Your task to perform on an android device: Go to Oxford Dictionary app & see all the definitions given for the word
Image 0: 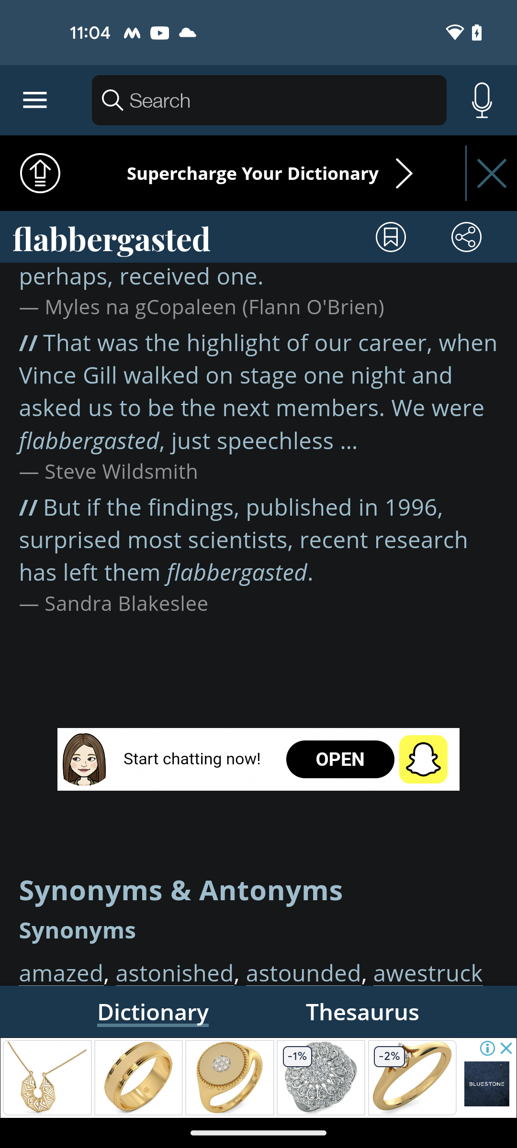
open Oxford Dictionary app
Step 0: open app "Dictionary"
Image 1: 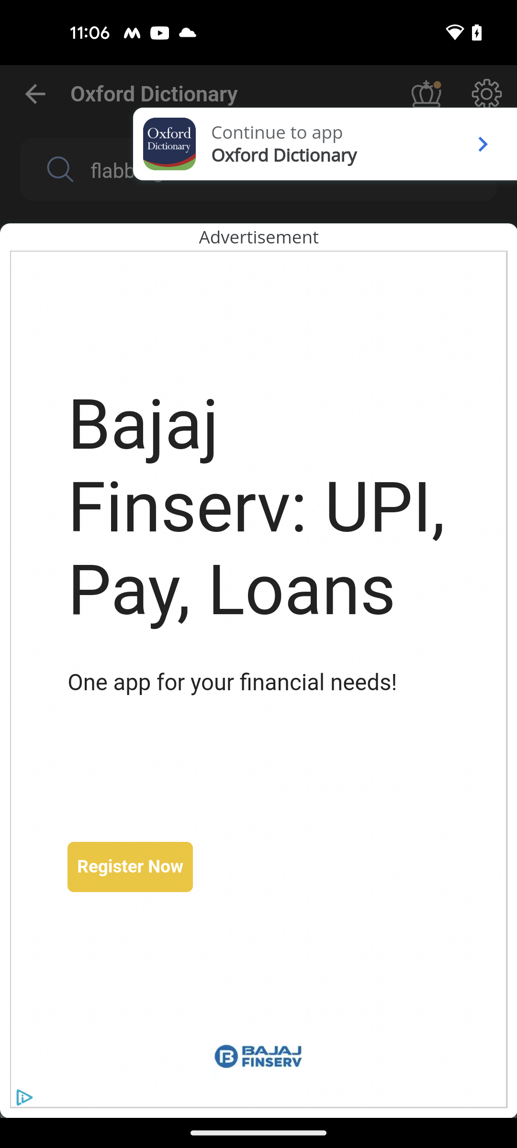
click on the arrow icon at the top right corner of the screen
Step 1: click (483, 143)
Image 2: 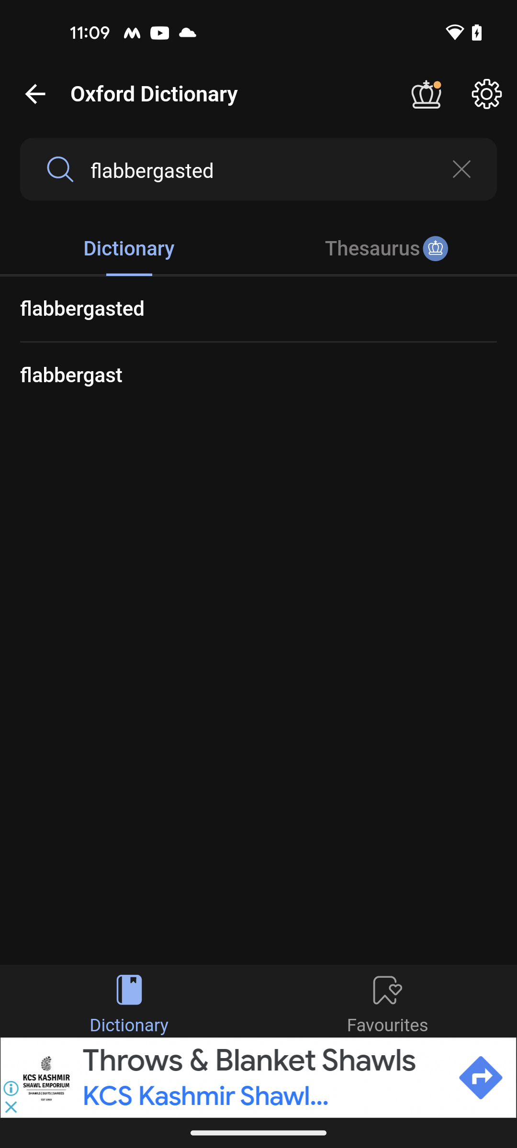
click on the word flabbergasted
Step 2: click (258, 309)